Your task to perform on an android device: I want to Make a copy of the Presentation_sample.jpg file to the Official_Docs folder. 
Image 0: 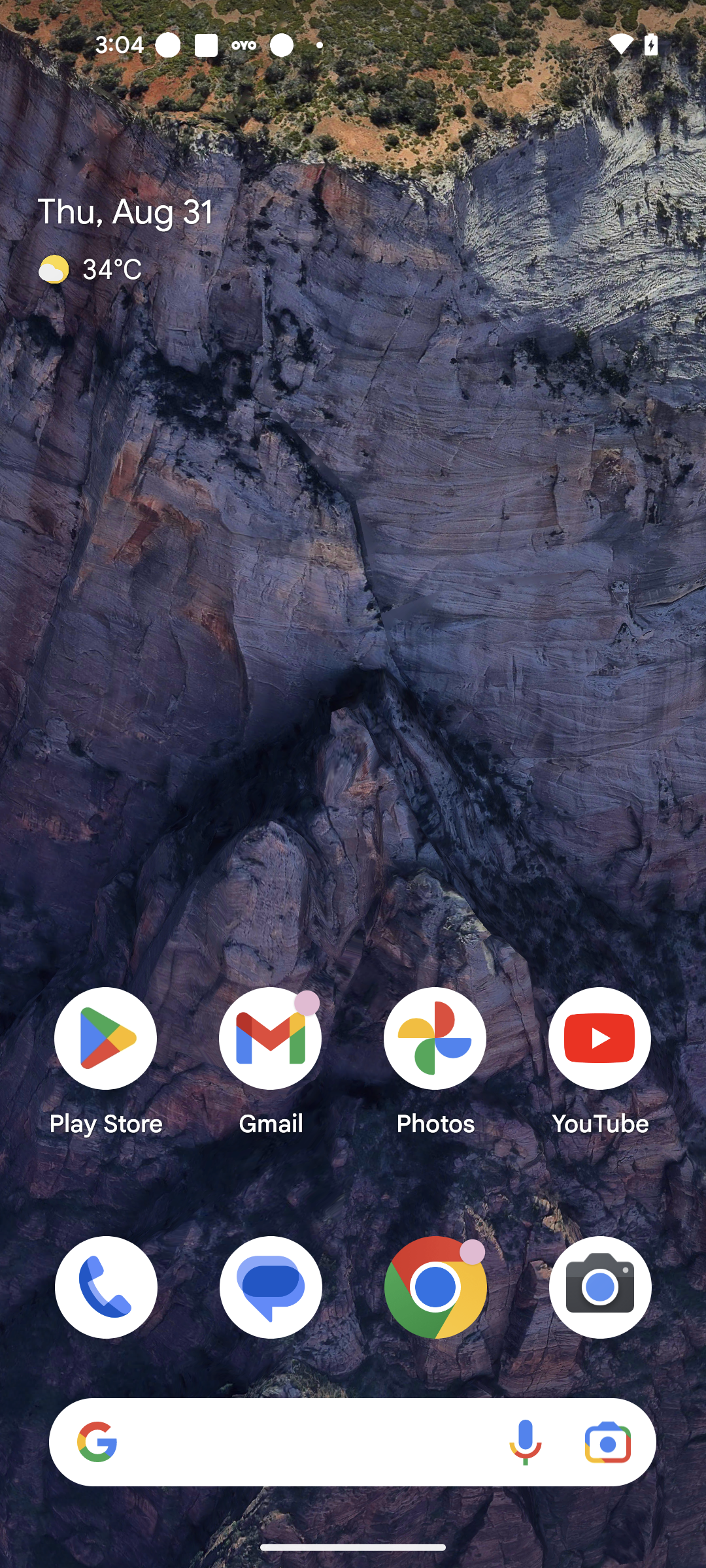
Open Google drive app
Step 0: open app "Drive"
Image 1: 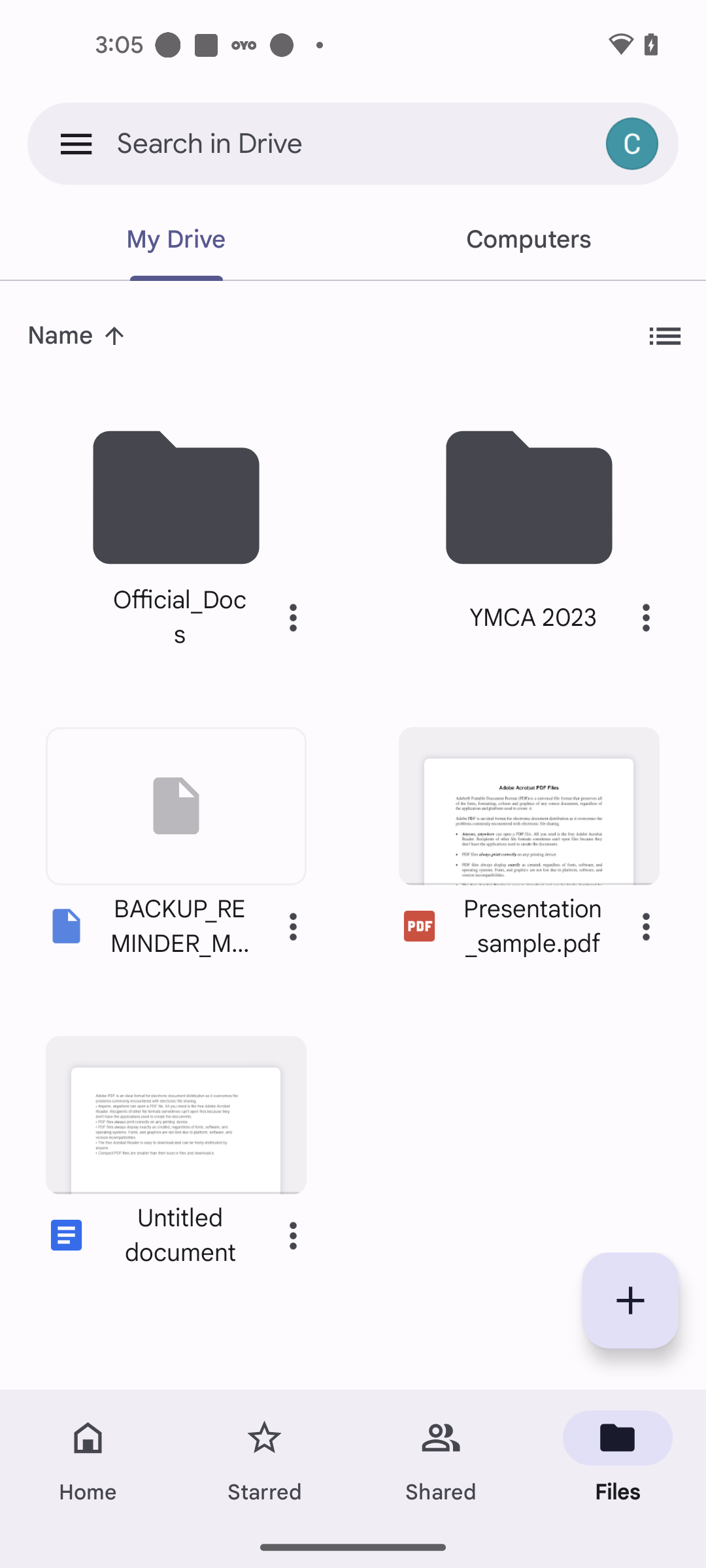
Click on the Three dots icon of the Presentation_sample.jpg file
Step 1: click (646, 926)
Image 3: 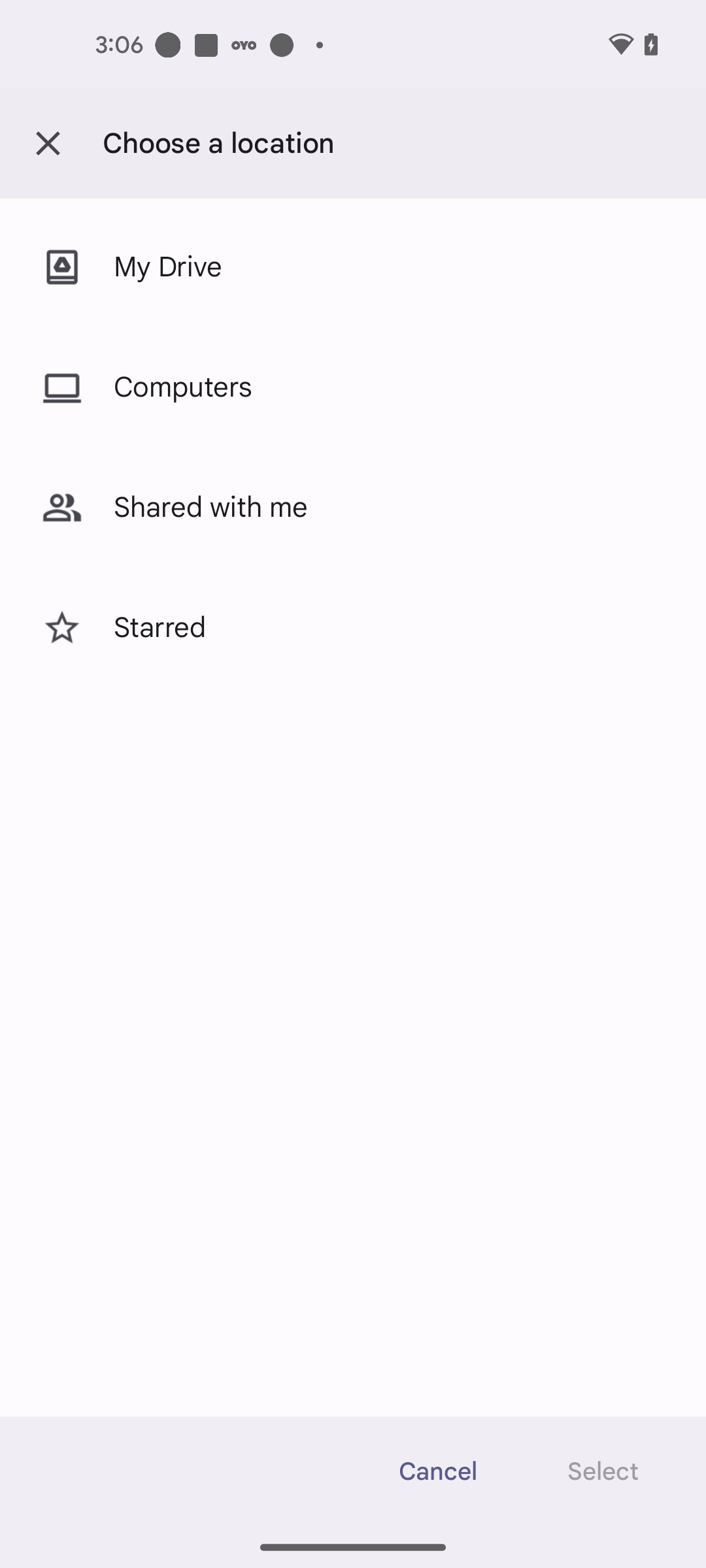
Click on My Drive option
Step 3: click (368, 267)
Image 4: 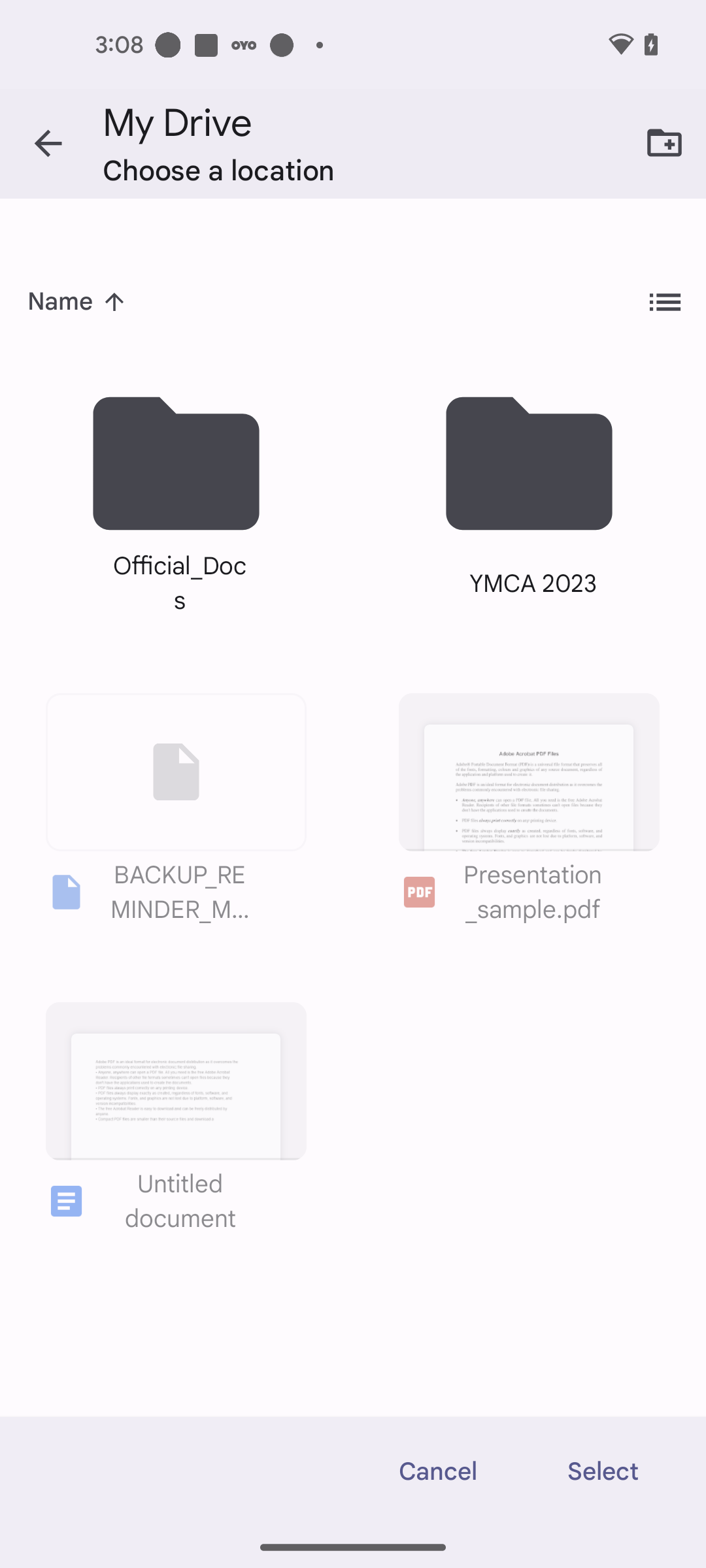
Click on the Official_Docs folder to copy a file
Step 4: click (175, 478)
Image 5: 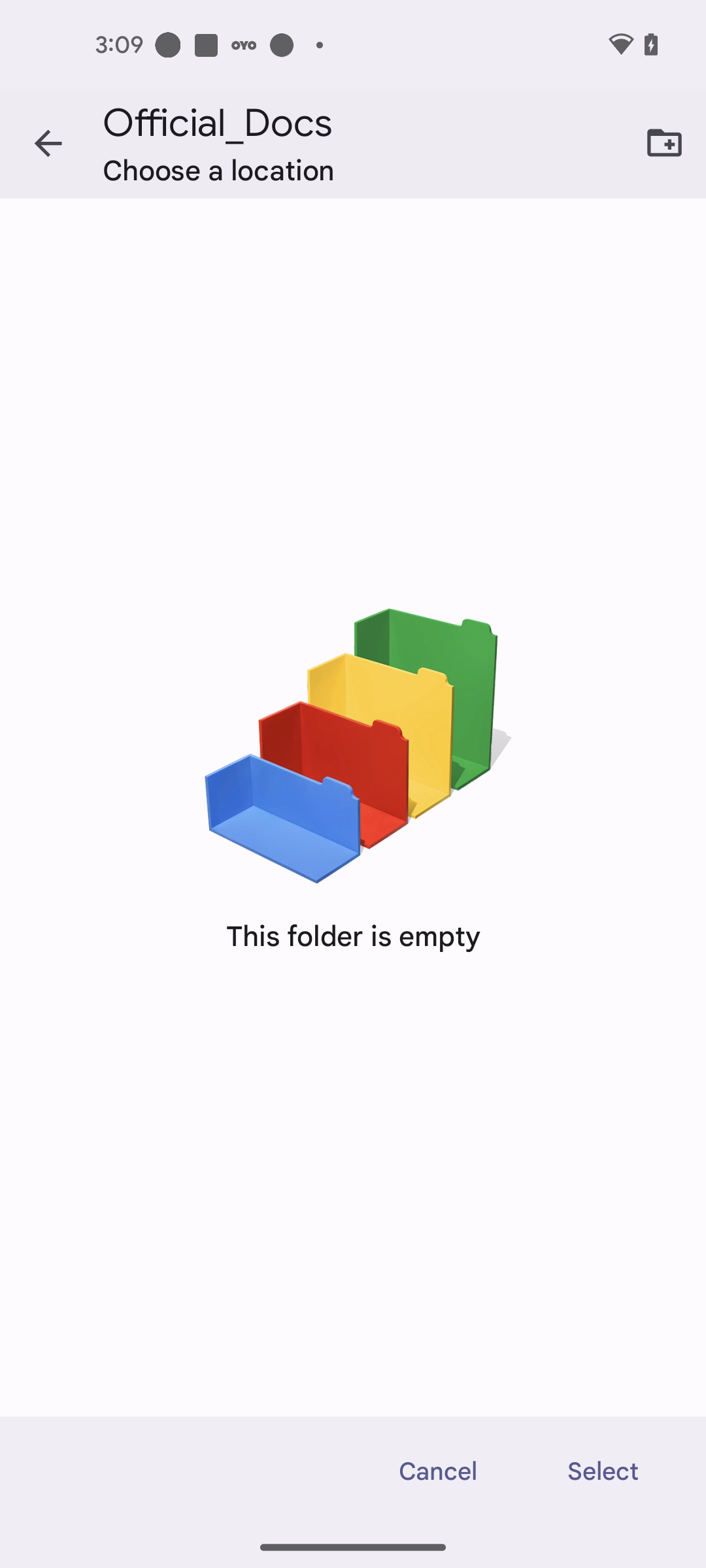
Click on the Select option
Step 5: click (603, 1471)